Your task to perform on an android device: I want to search for swivel chairs in the furniture category in the USA online shopping app since I feel like I need one for my living room.
Image 0: 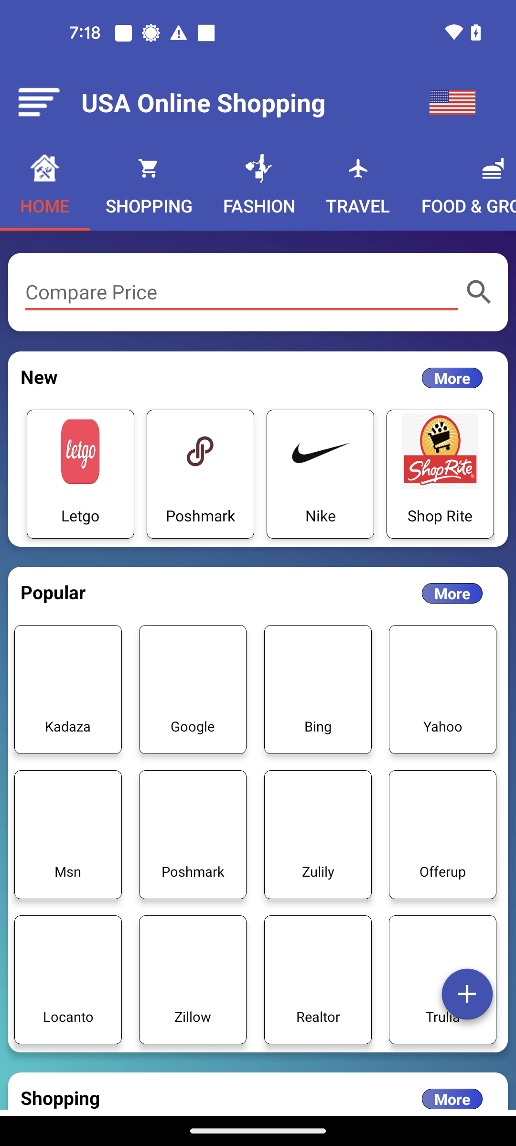
Swipe left the category bar
Step 0: scroll right
Image 1: 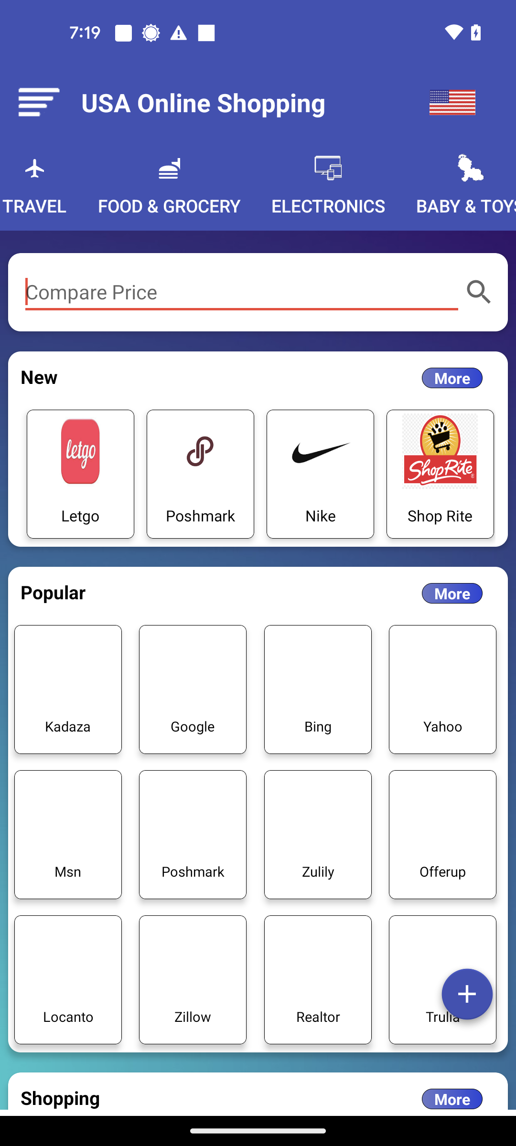
Swipe left the category bar
Step 1: scroll right
Image 2: 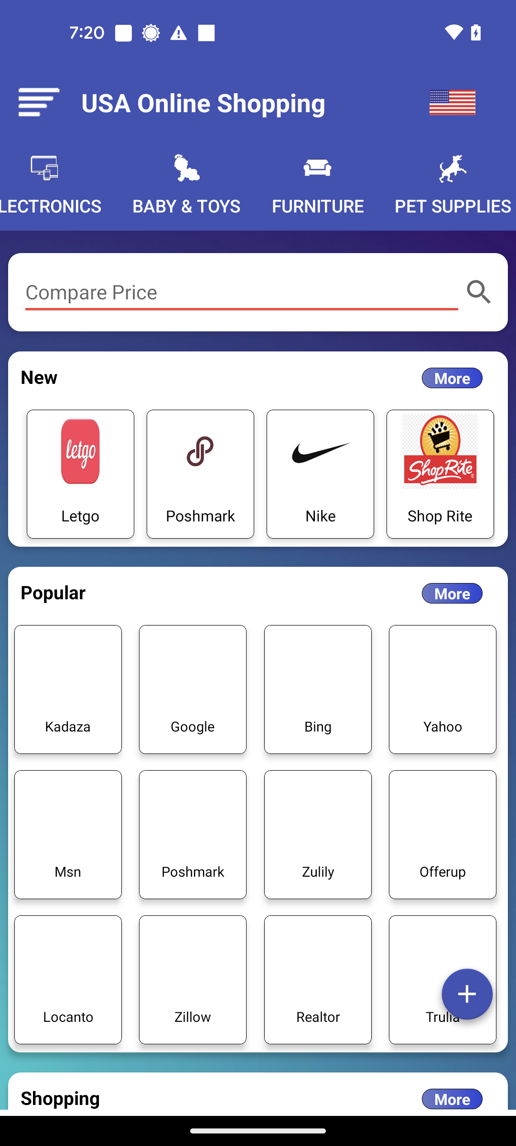
Go to the Furniture category
Step 2: click (318, 185)
Image 3: 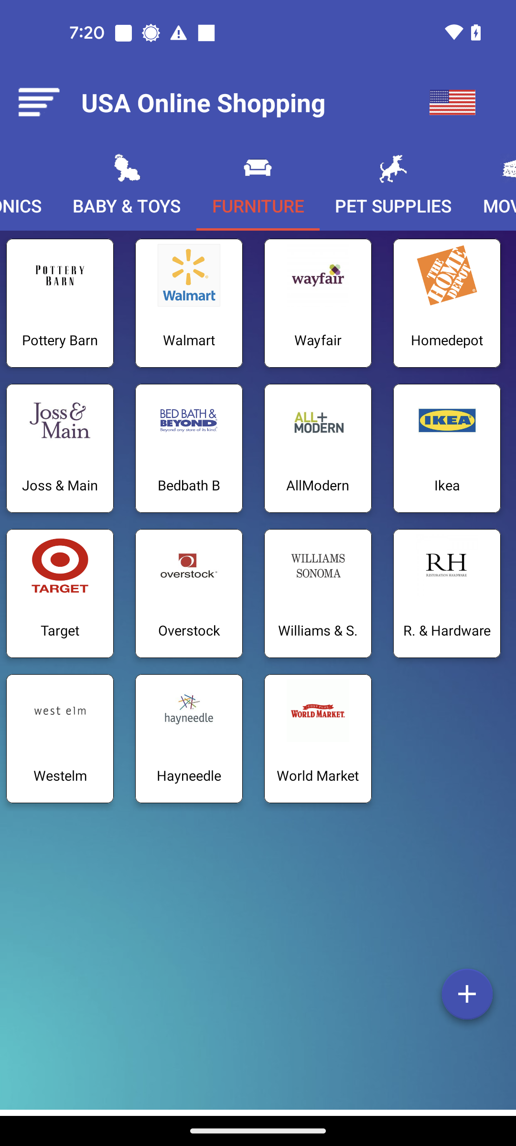
Go to the Pottery Barn
Step 3: click (60, 340)
Image 4: 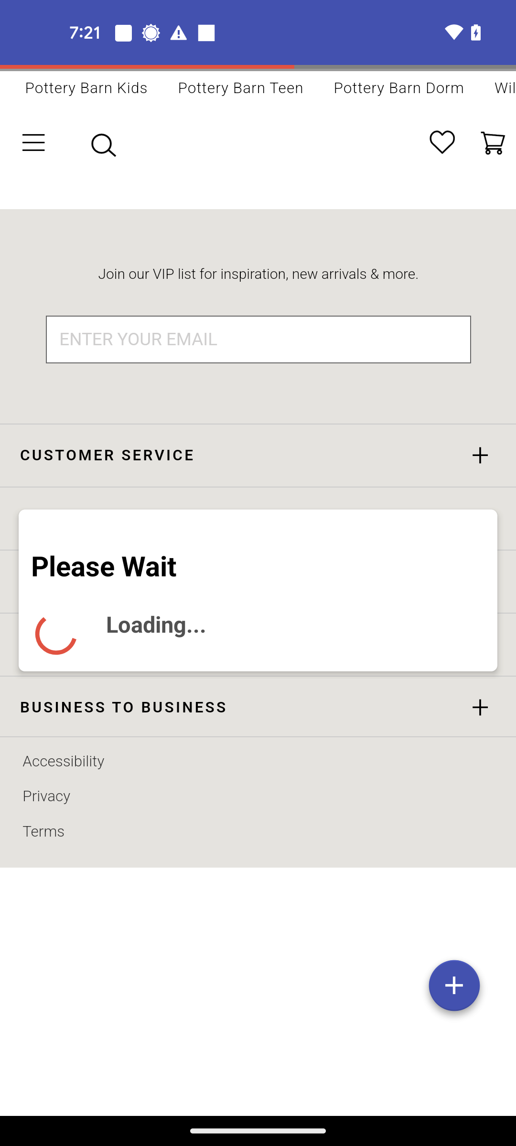
Go to the Pottery Barn
Step 4: wait
Image 5: 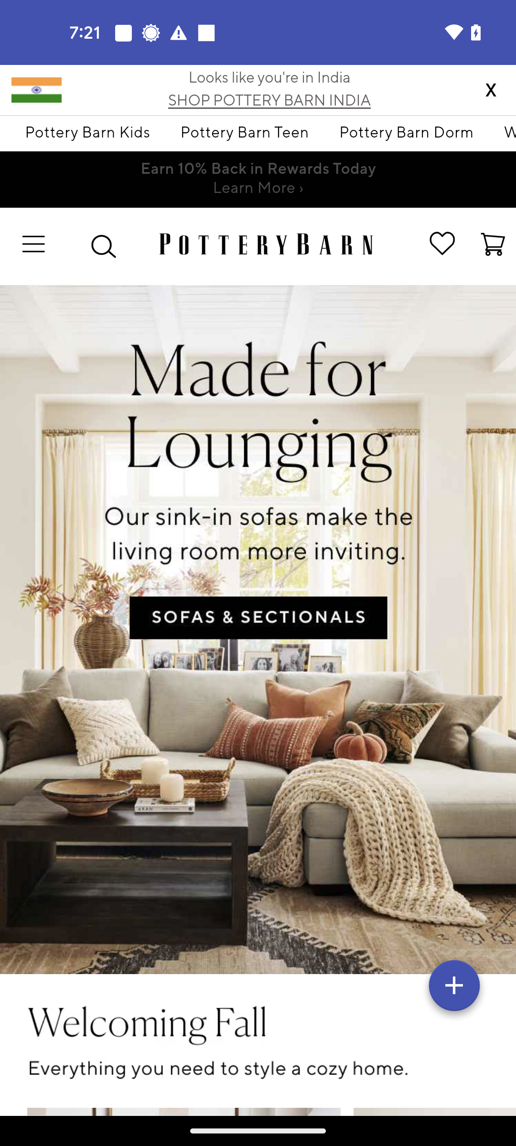
Click on the Menu icon at the top left corner of the screen
Step 5: click (43, 246)
Image 6: 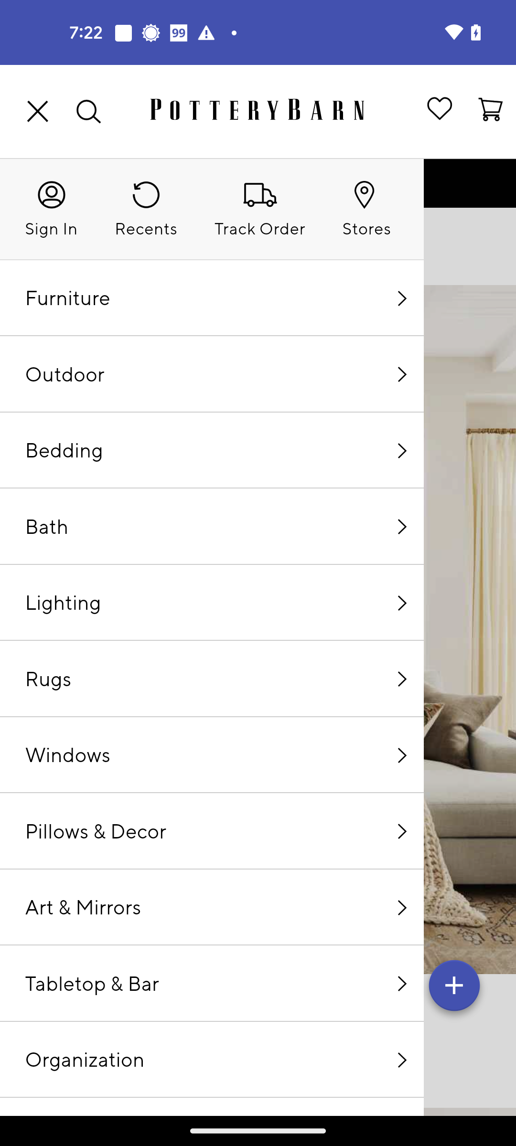
Click on the Furniture category
Step 6: click (67, 299)
Image 7: 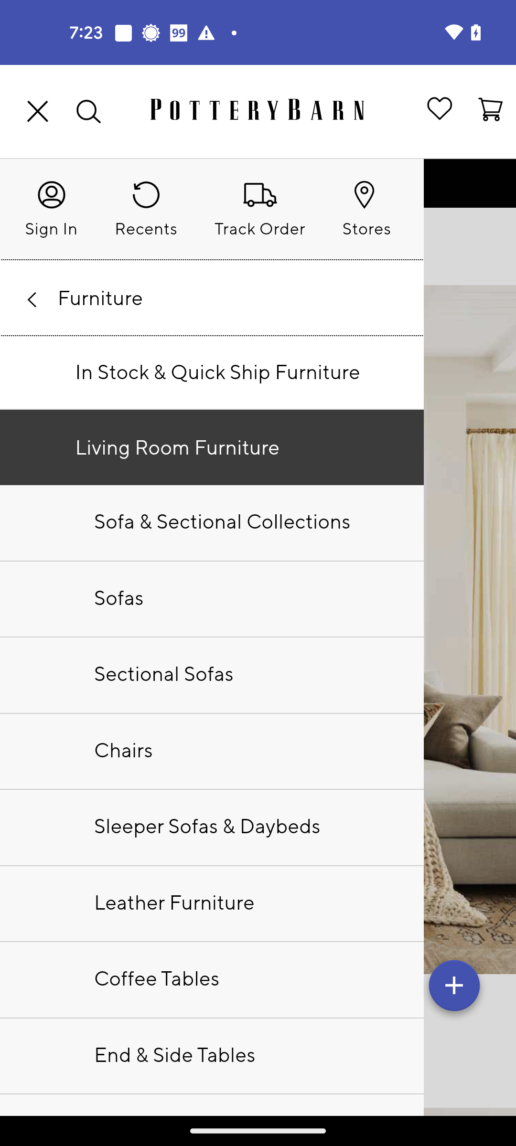
Click on the Chairs product
Step 7: click (123, 750)
Image 8: 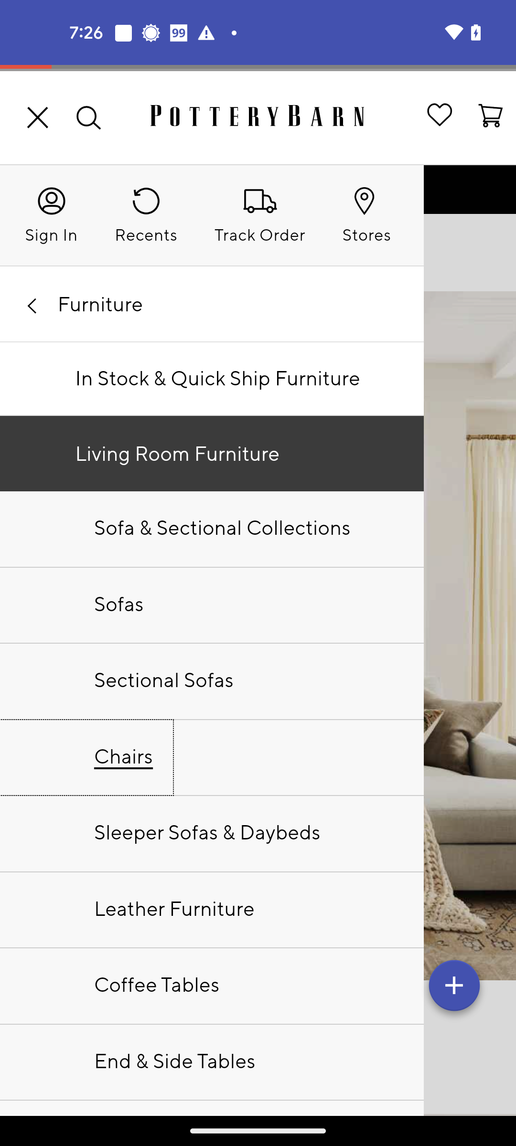
Click on the Chairs product
Step 8: wait
Image 9: 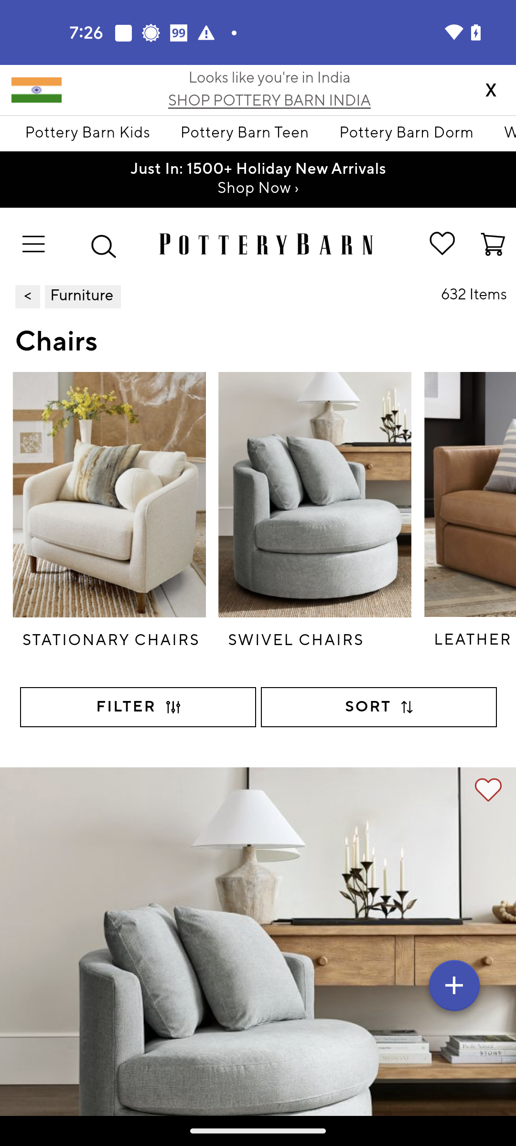
Open the Swivel Chairs products
Step 9: click (314, 639)